Your task to perform on an android device: I would like to save the presentation.
Image 0: 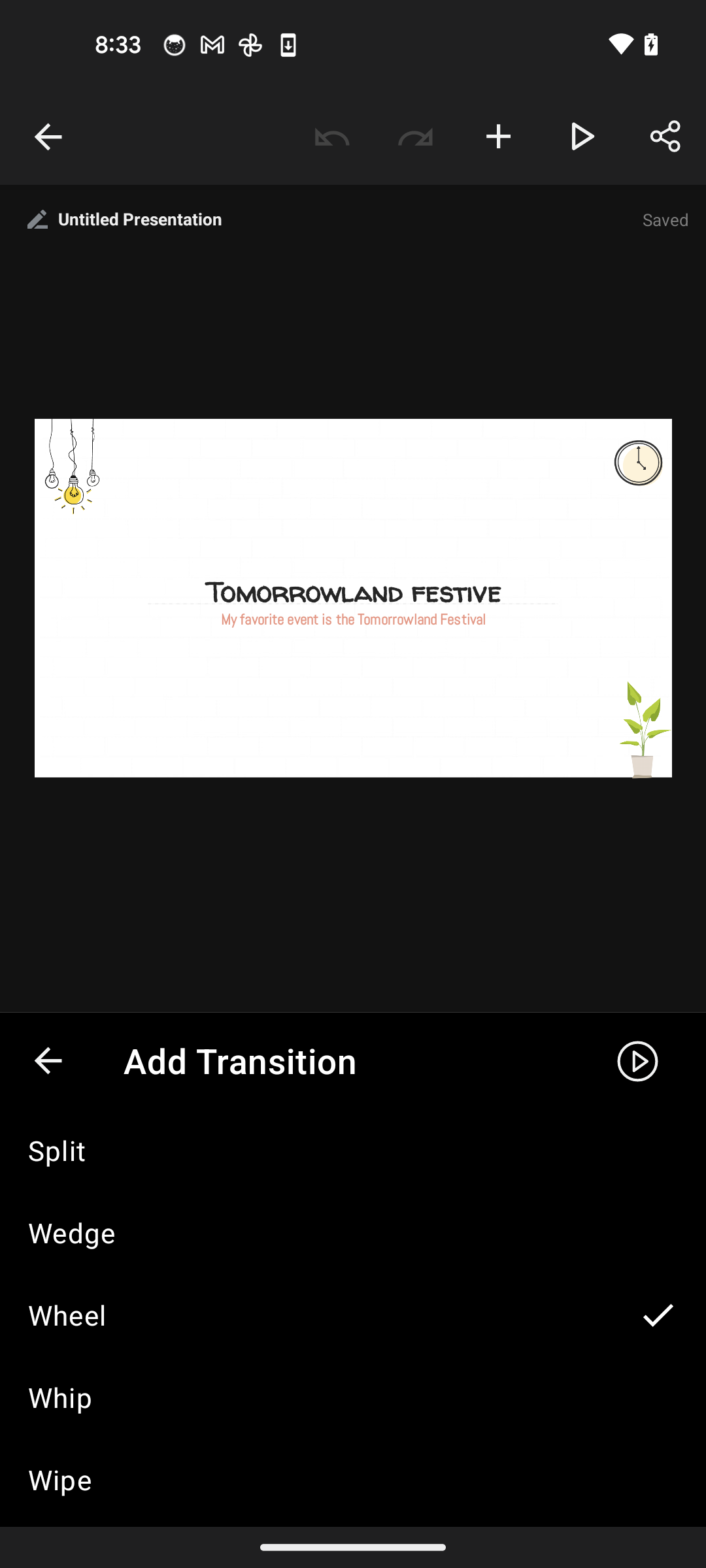
tap on the share option
Step 0: click (353, 807)
Image 1: 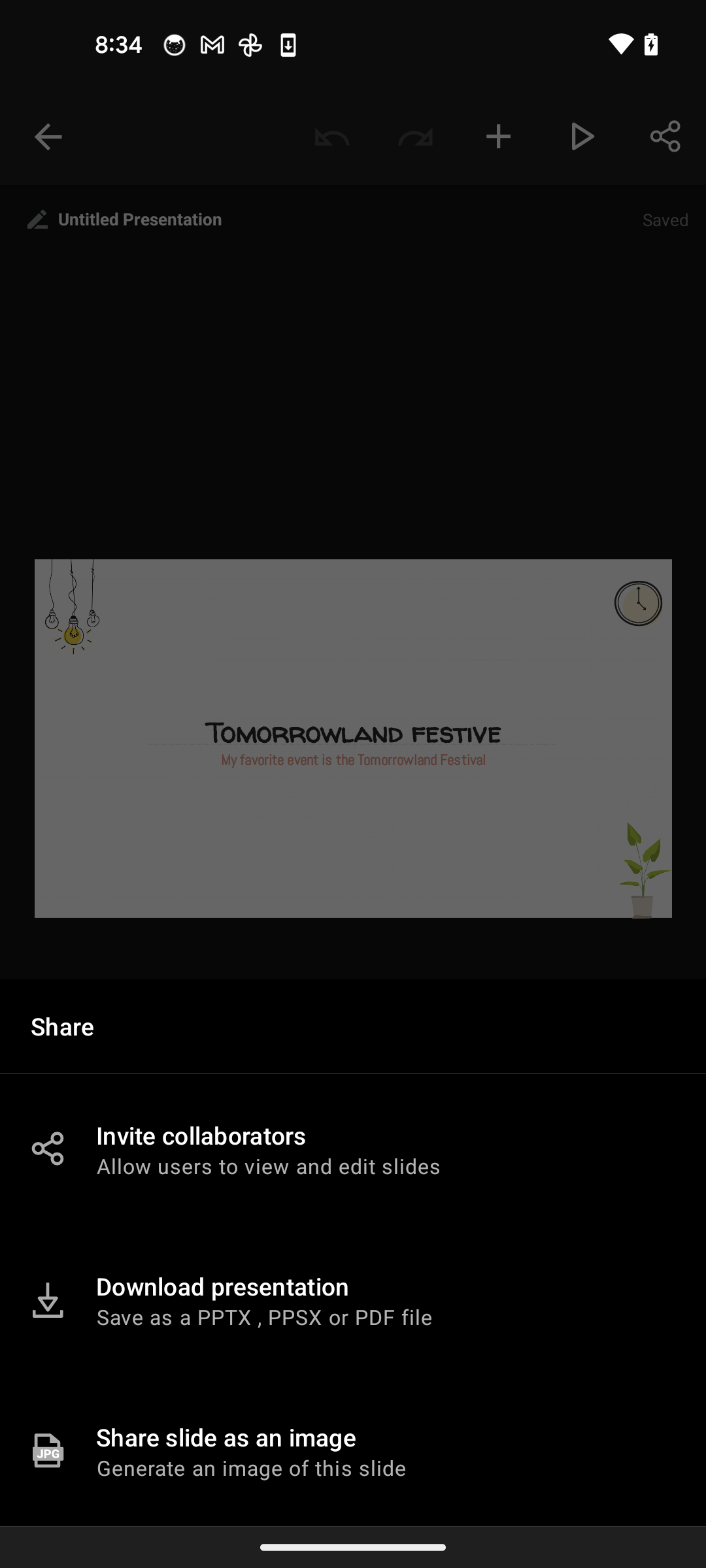
Select the third option
Step 1: click (226, 1437)